Your task to perform on an android device: Open the Google Maps app and send a report of construction on the road.
Image 0: 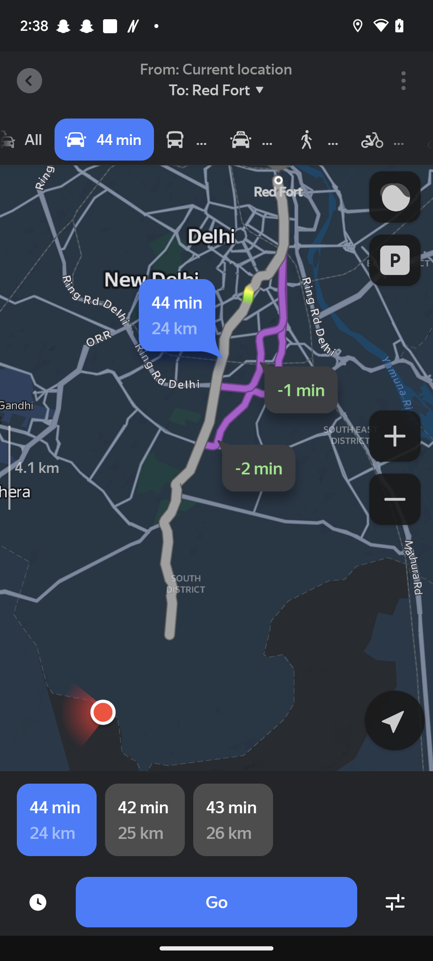
Open the Google Maps app
Step 0: open app "Maps"
Image 1: 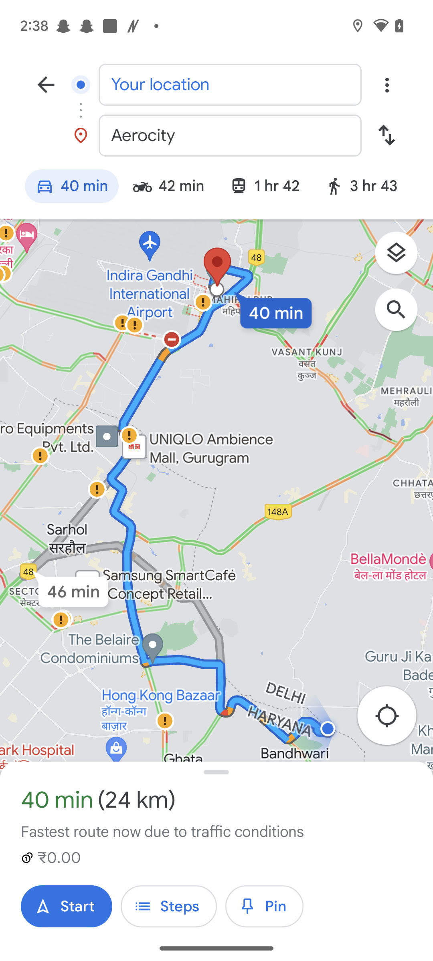
Click on the start button
Step 1: click (66, 906)
Image 2: 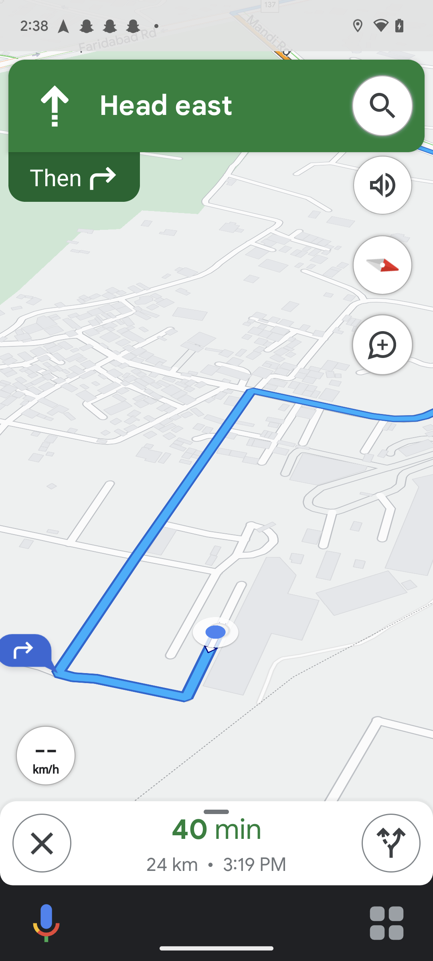
Click on the plus icon
Step 2: click (386, 345)
Image 4: 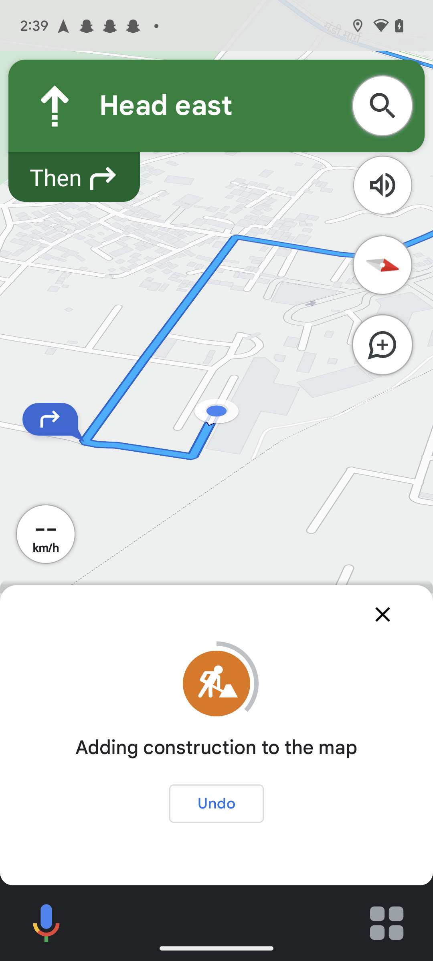
Click on the construction option
Step 4: wait